Your task to perform on an android device:  Open weather Live & forecast app and share the weather forecast for Pune, India with dbwscratch.test.id3@gmail.com
Image 0: 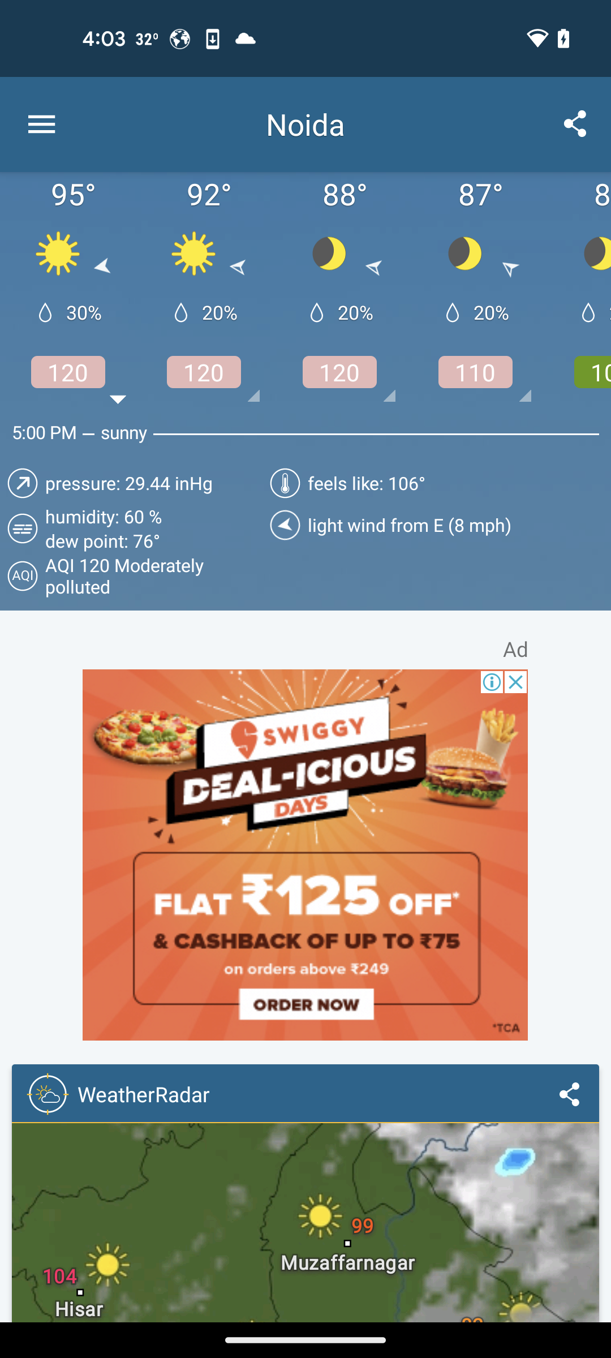
open Weather Live & forecast app
Step 0: open app "Weather"
Image 1: 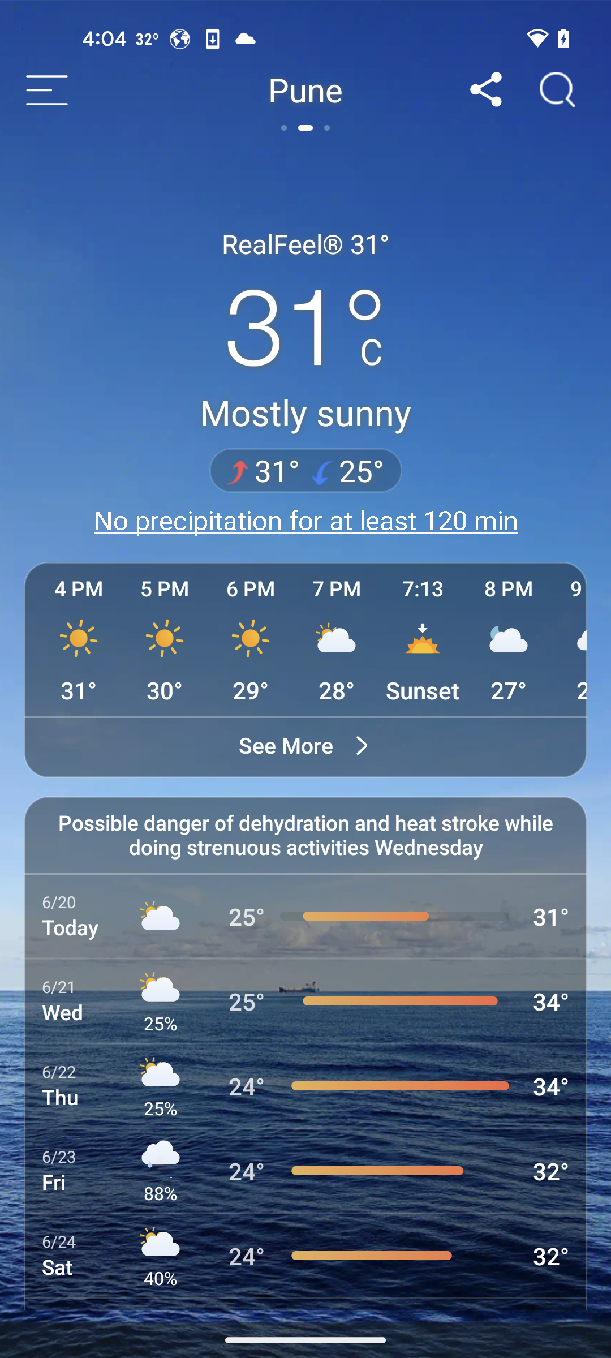
click on share icon 
Step 1: click (486, 89)
Image 2: 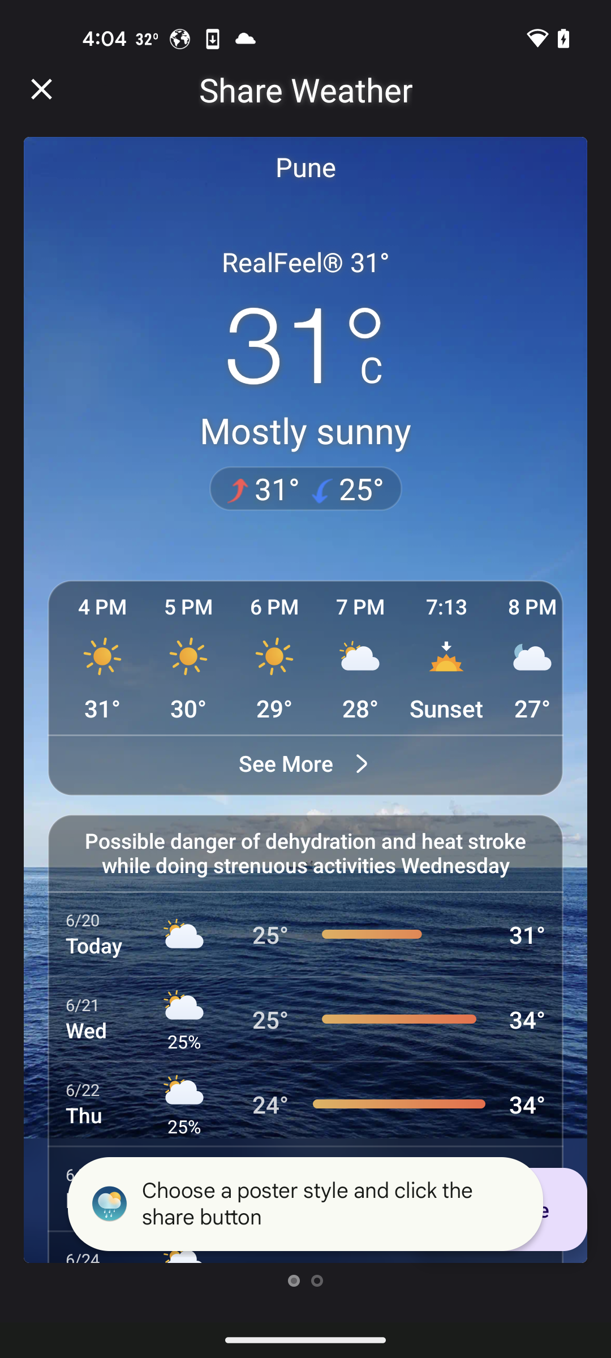
click on share icon 
Step 2: wait
Image 3: 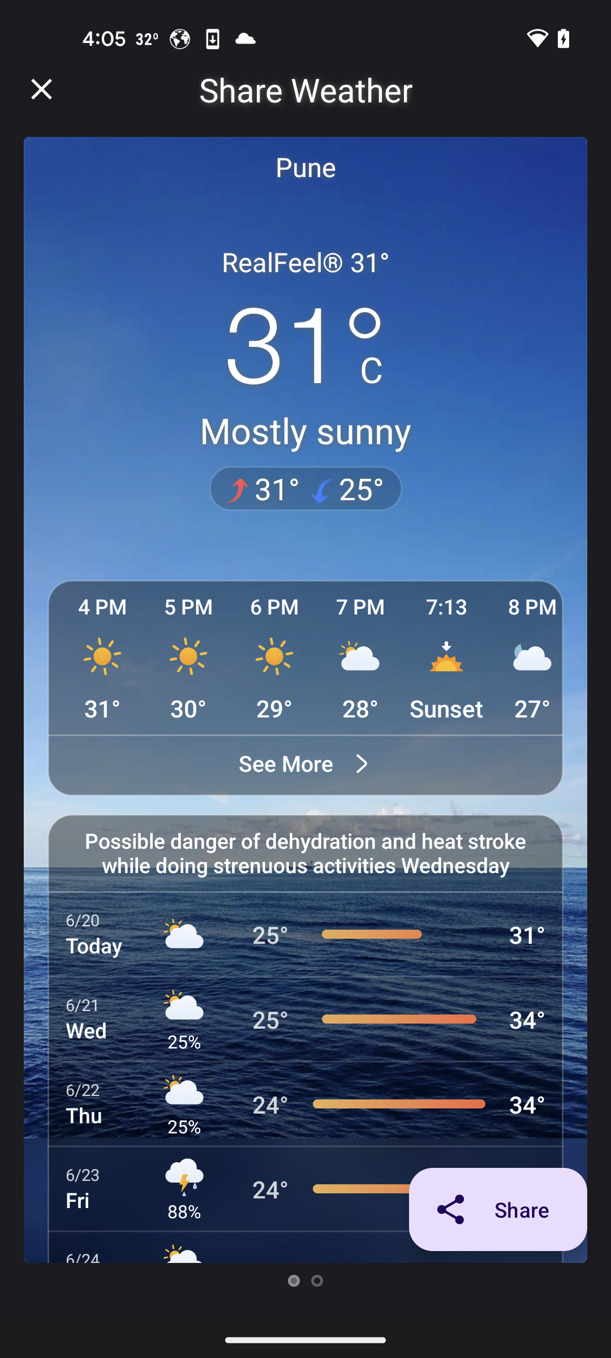
click on the share button on the bottom right of the screen
Step 3: click (498, 1209)
Image 4: 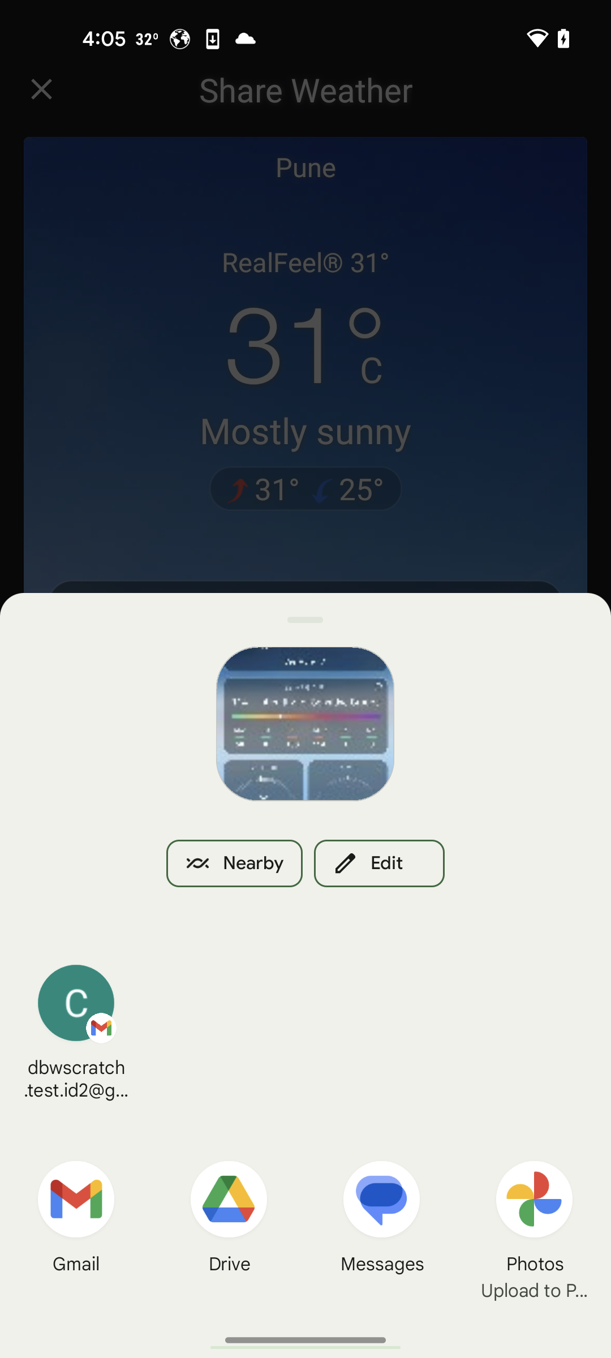
select gmail
Step 4: click (75, 1199)
Image 5: 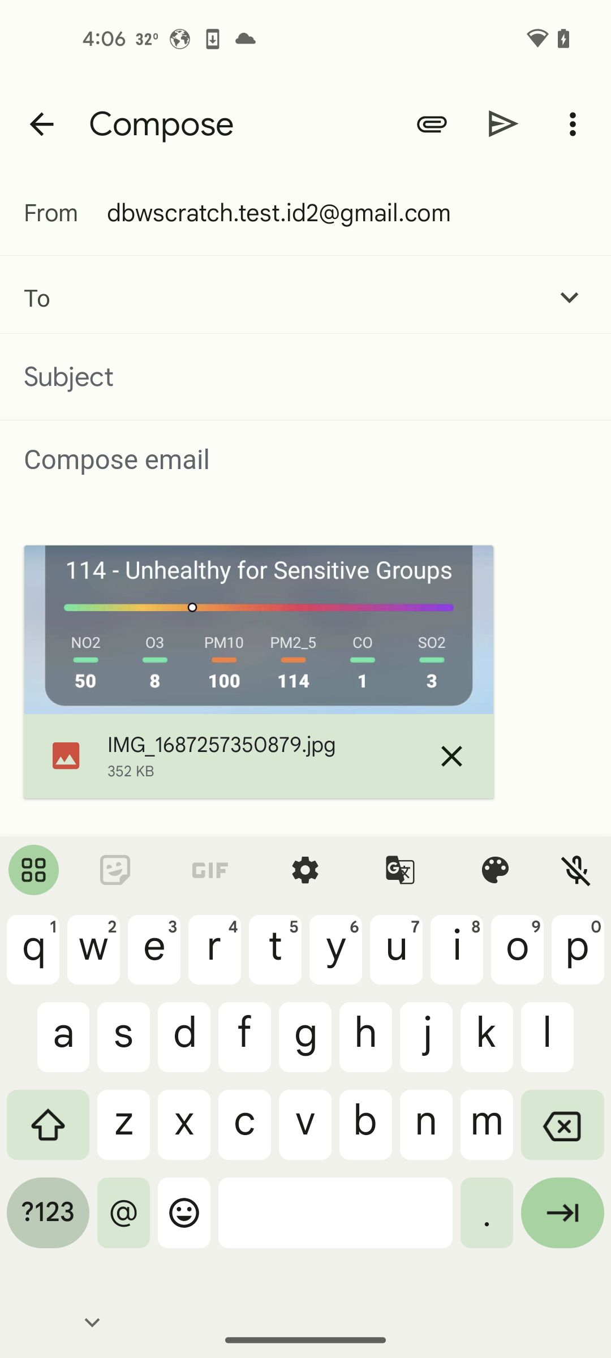
enter receiver email address dbwscratch.test.id3@gmail.com
Step 5: type "dbwscratch.test.id3@gmail.com"
Image 7: 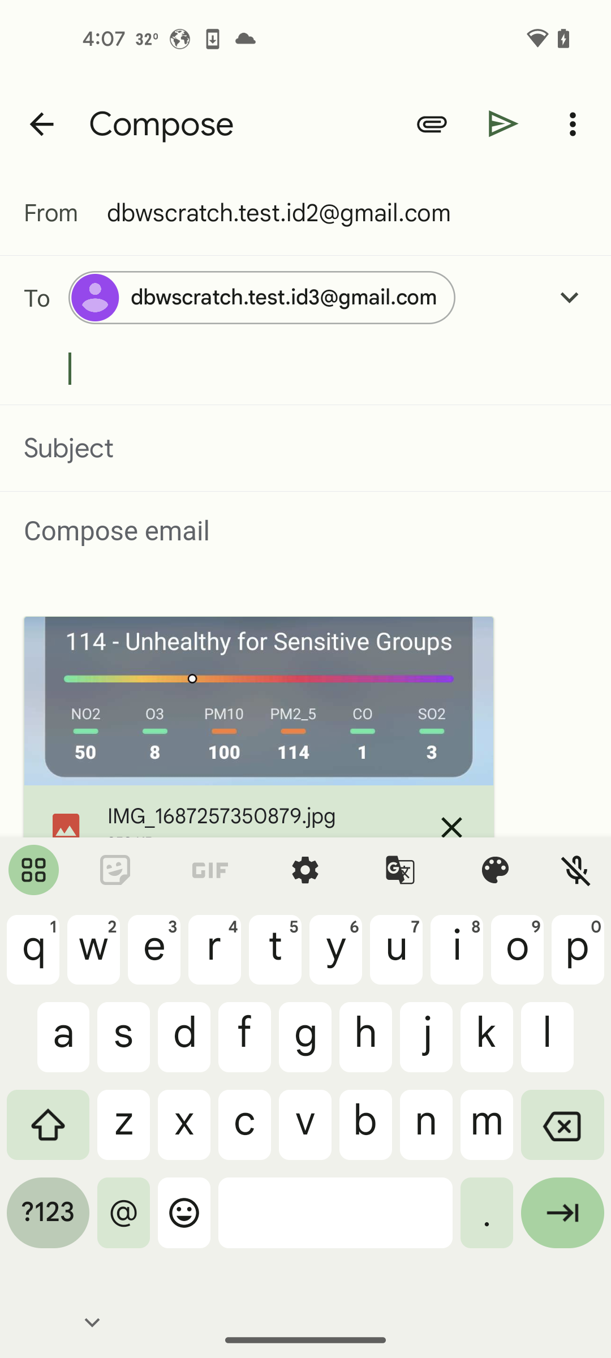
click on send icon
Step 7: click (504, 123)